Your task to perform on an android device: Unread the latest email from Cerebra Research in the Gmail app.
Image 1: 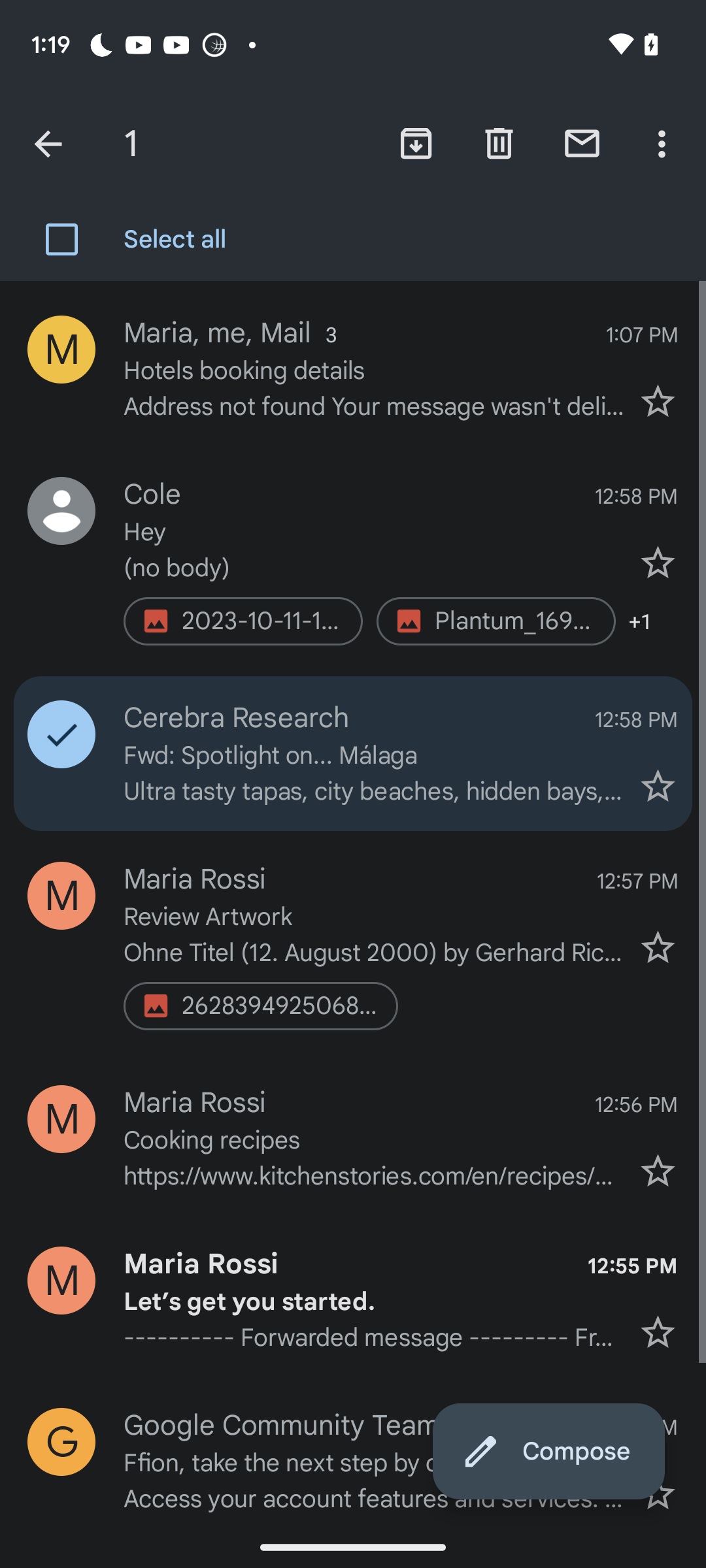
Click on the mail icon at the top of the screen
Step 1: click (582, 143)